Your task to perform on an android device: I'd want to see more information about the first item on the list.
Image 0: 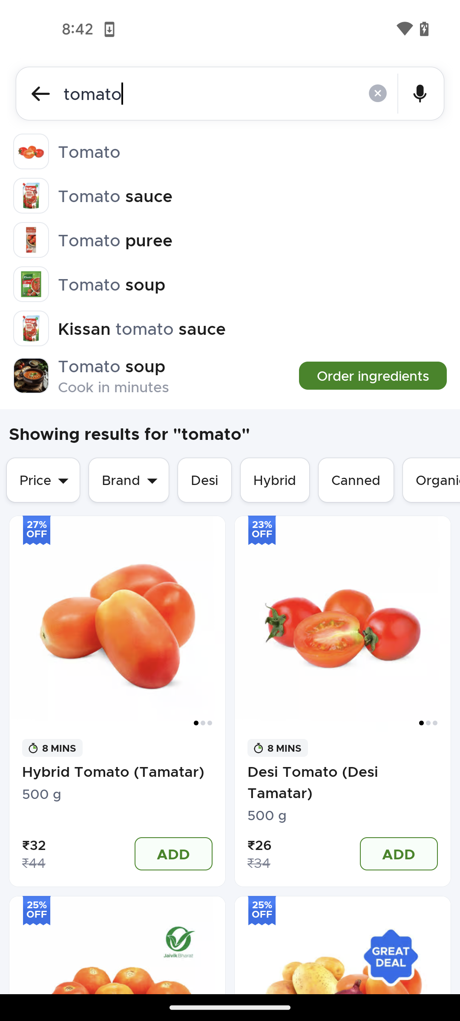
click on the first item on the list
Step 0: click (106, 651)
Image 1: 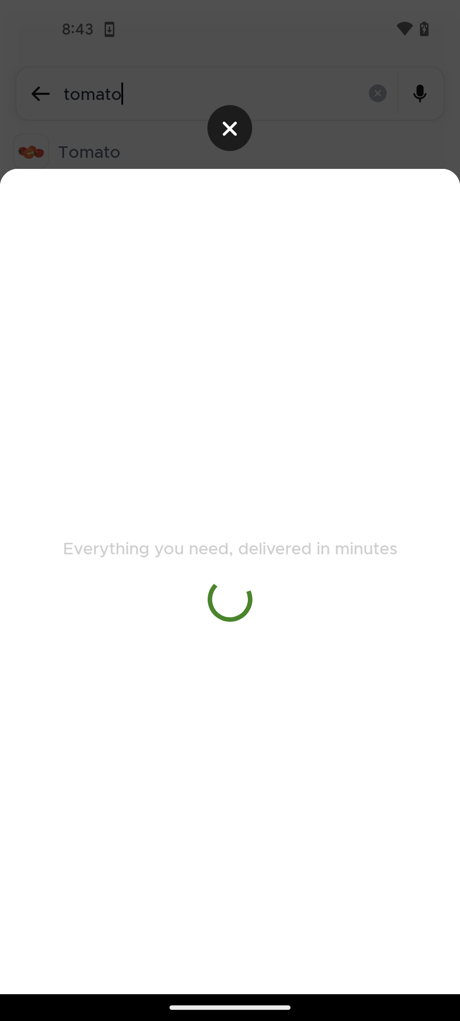
click on the first item on the list
Step 1: wait